Your task to perform on an android device: View the details of the first searched result for the iPhone 13 product and images if available in the OLX India App.
Image 0: 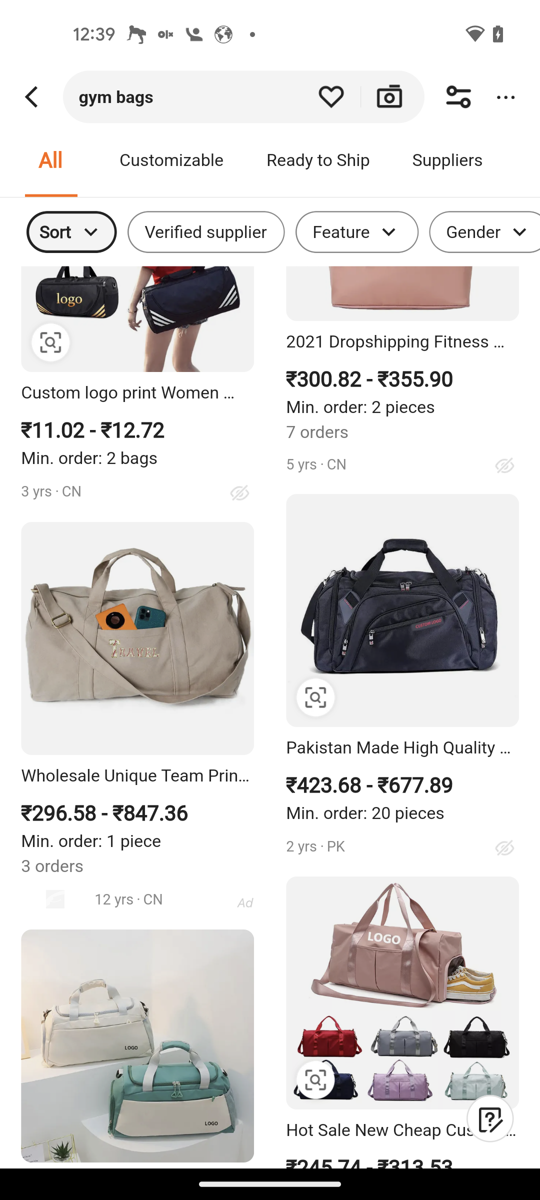
Open the OLX India app
Step 0: open app "OLX India"
Image 1: 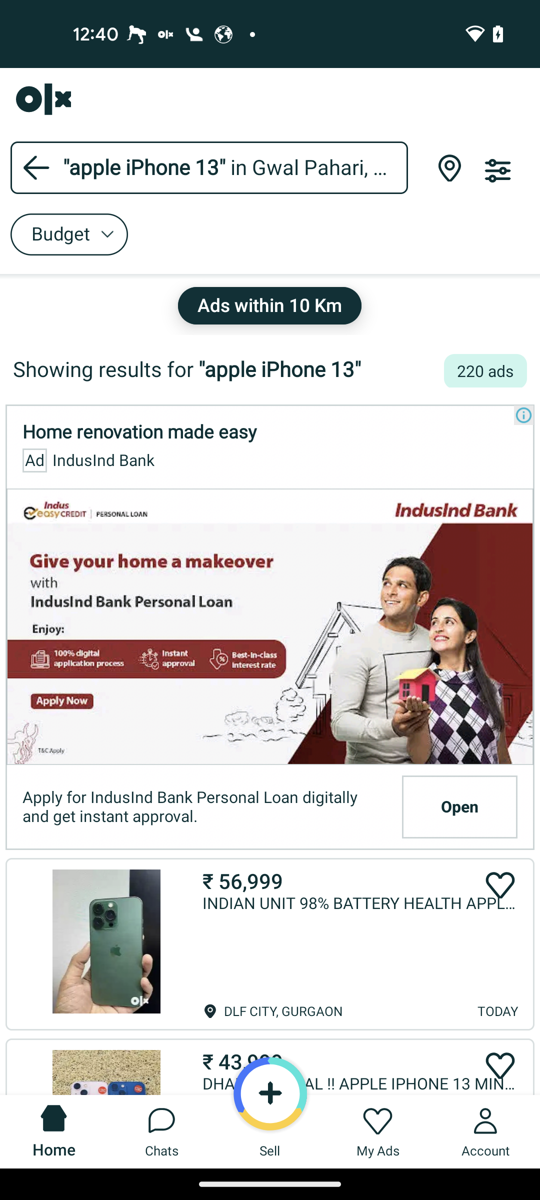
Click on the first searched result for iPhone 13
Step 1: click (360, 944)